Your task to perform on an android device: Send my New office photo to my Friend Natalie Larson on the Skype app.
Image 0: 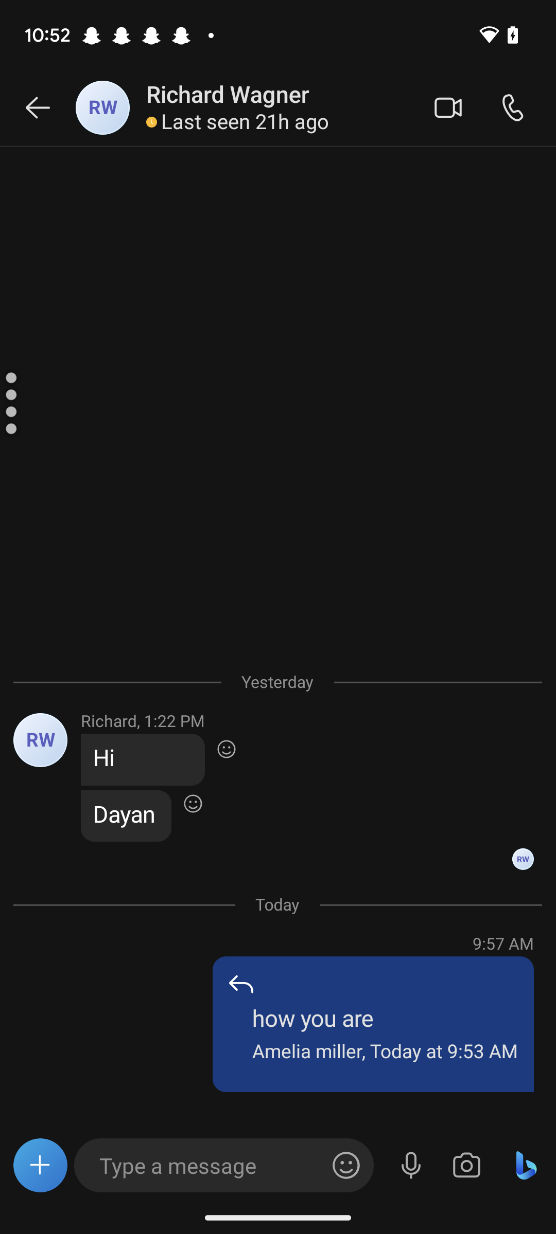
go back to the previous page.
Step 0: press back button
Image 1: 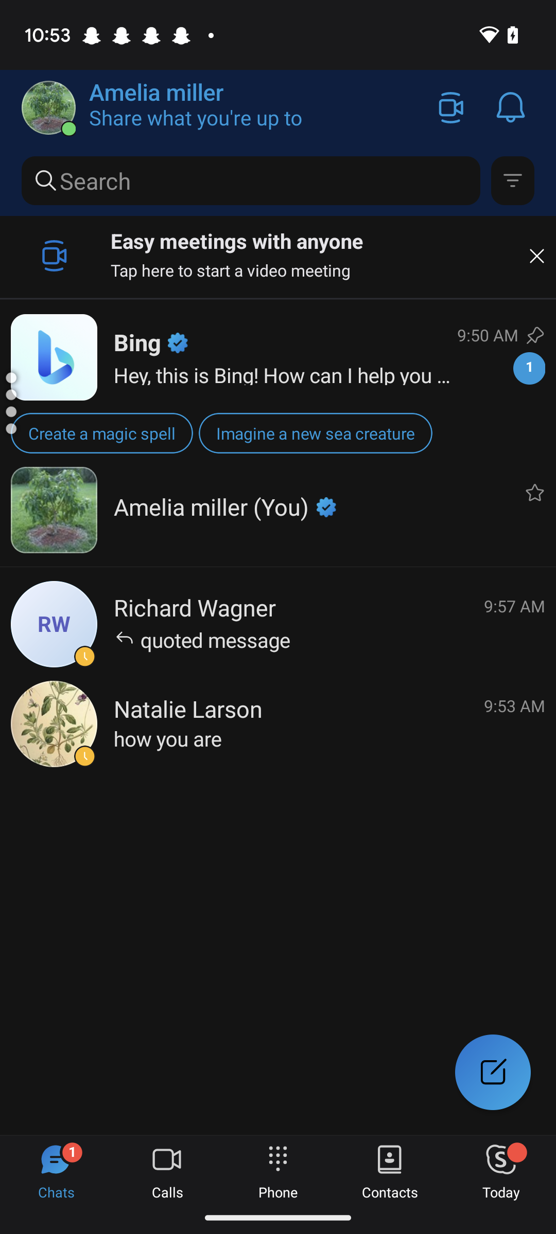
Open the Natalie Larson Chat.
Step 1: click (296, 739)
Image 2: 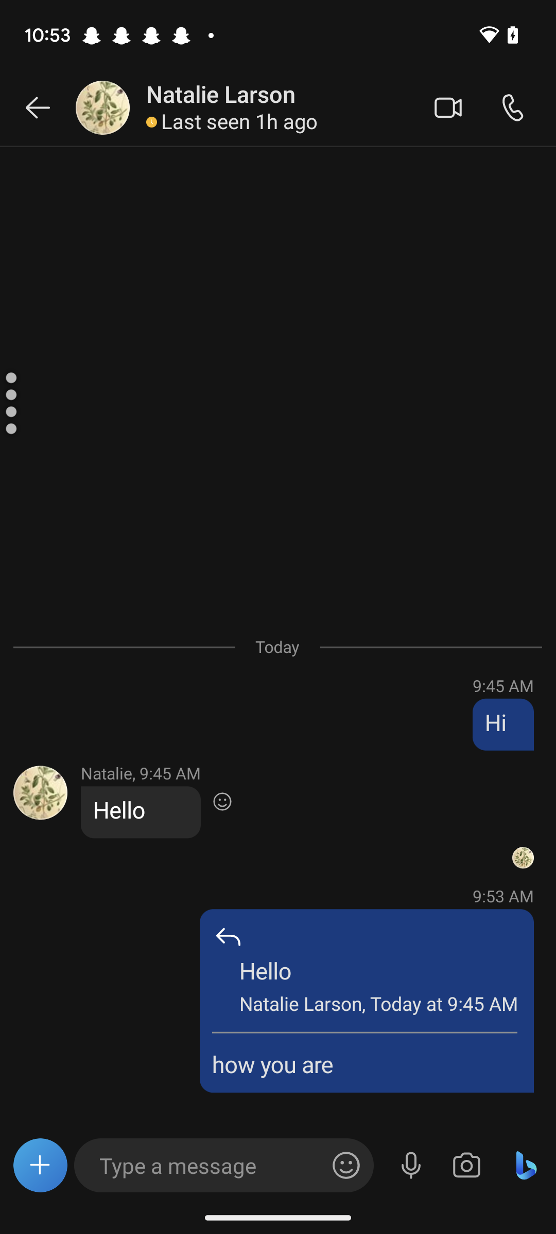
Click on the + icon on the left side of the chat box
Step 2: click (41, 1165)
Image 3: 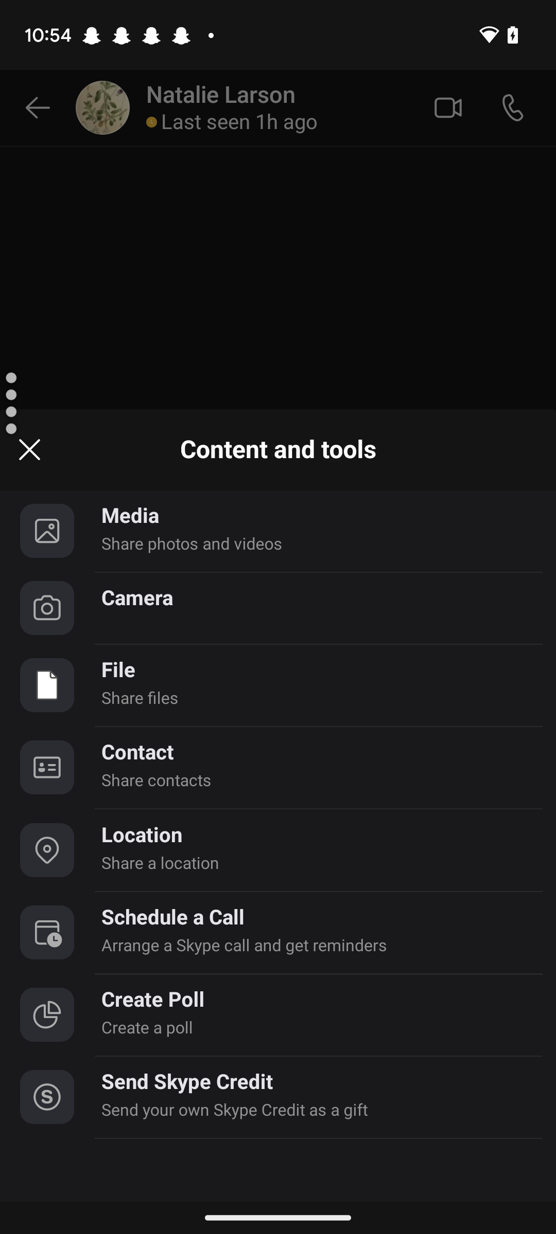
Click on the media button.
Step 3: click (322, 516)
Image 6: 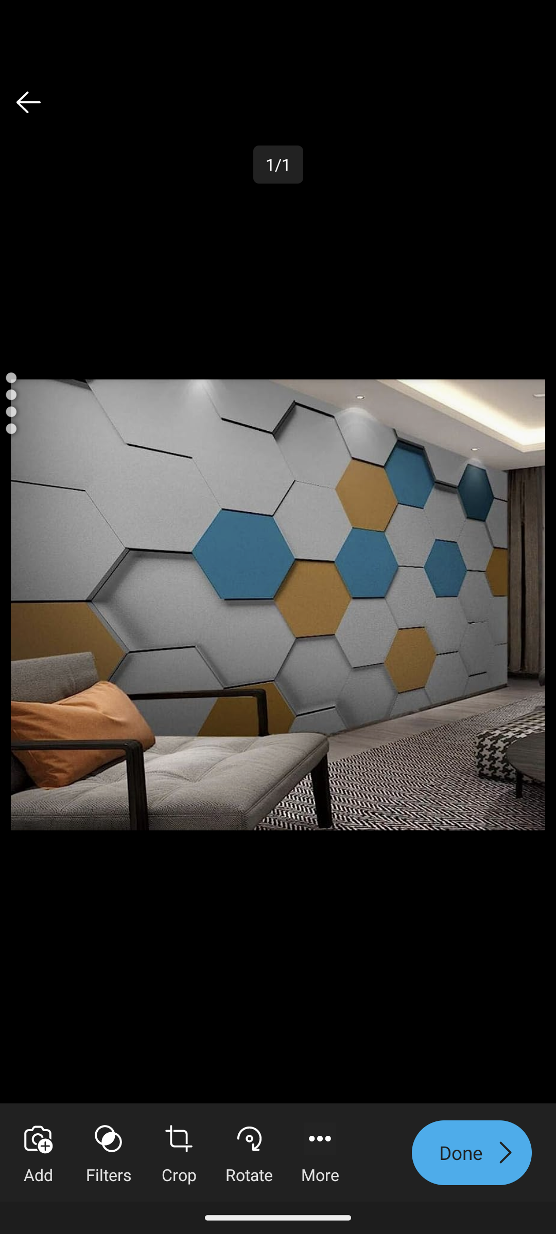
Click on the Done button at the bottom right corner of the screen
Step 6: click (472, 1153)